Your task to perform on an android device: Search for the trailer video for Madame Web on the YouTube app.
Image 0: 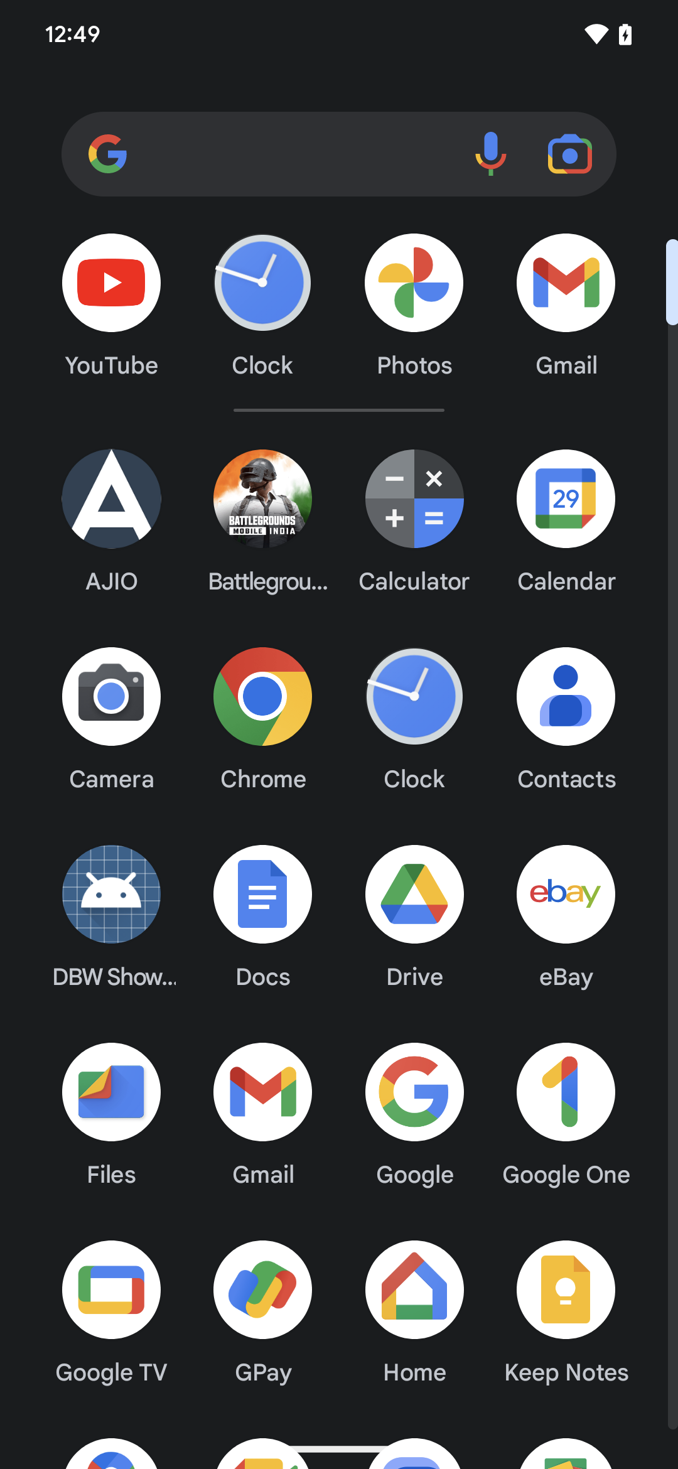
Open the YouTube app.
Step 0: open app "YouTube"
Image 1: 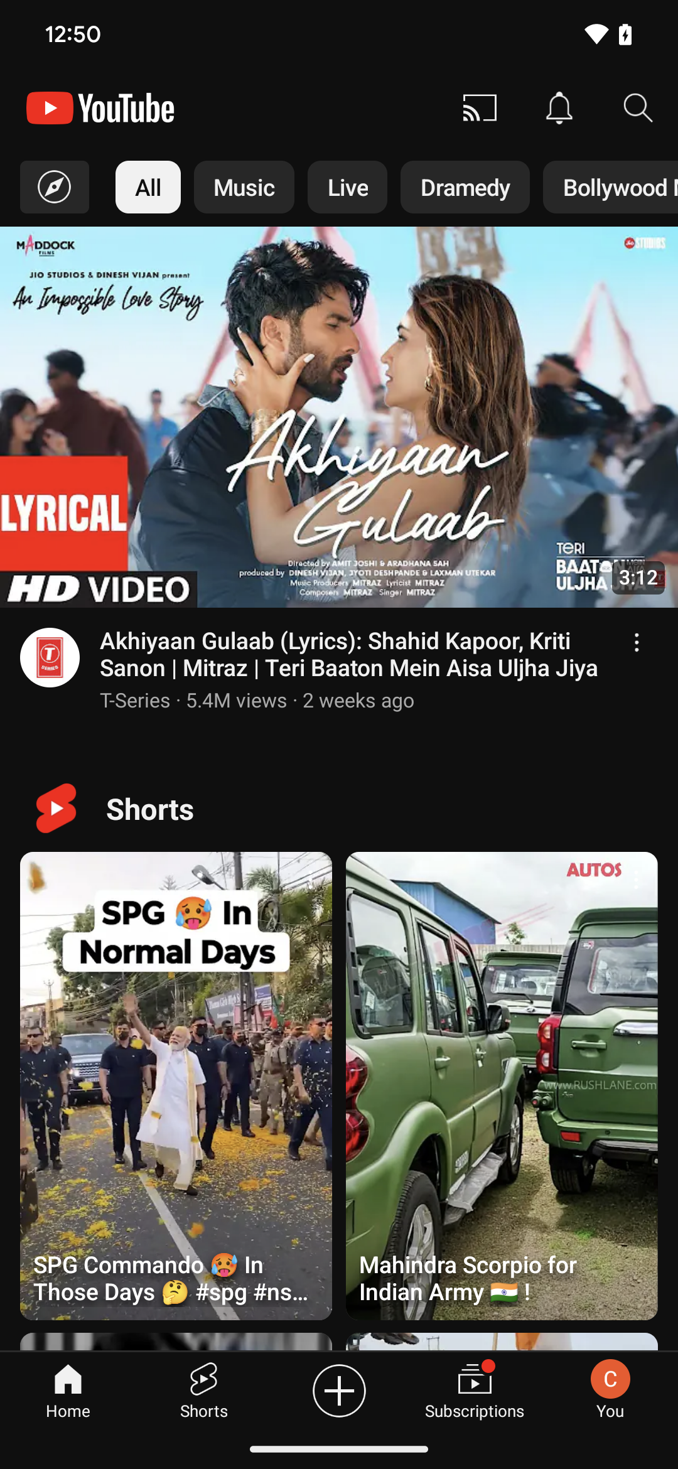
Click on the search icon at the top right corner of the screen.
Step 1: click (638, 108)
Image 2: 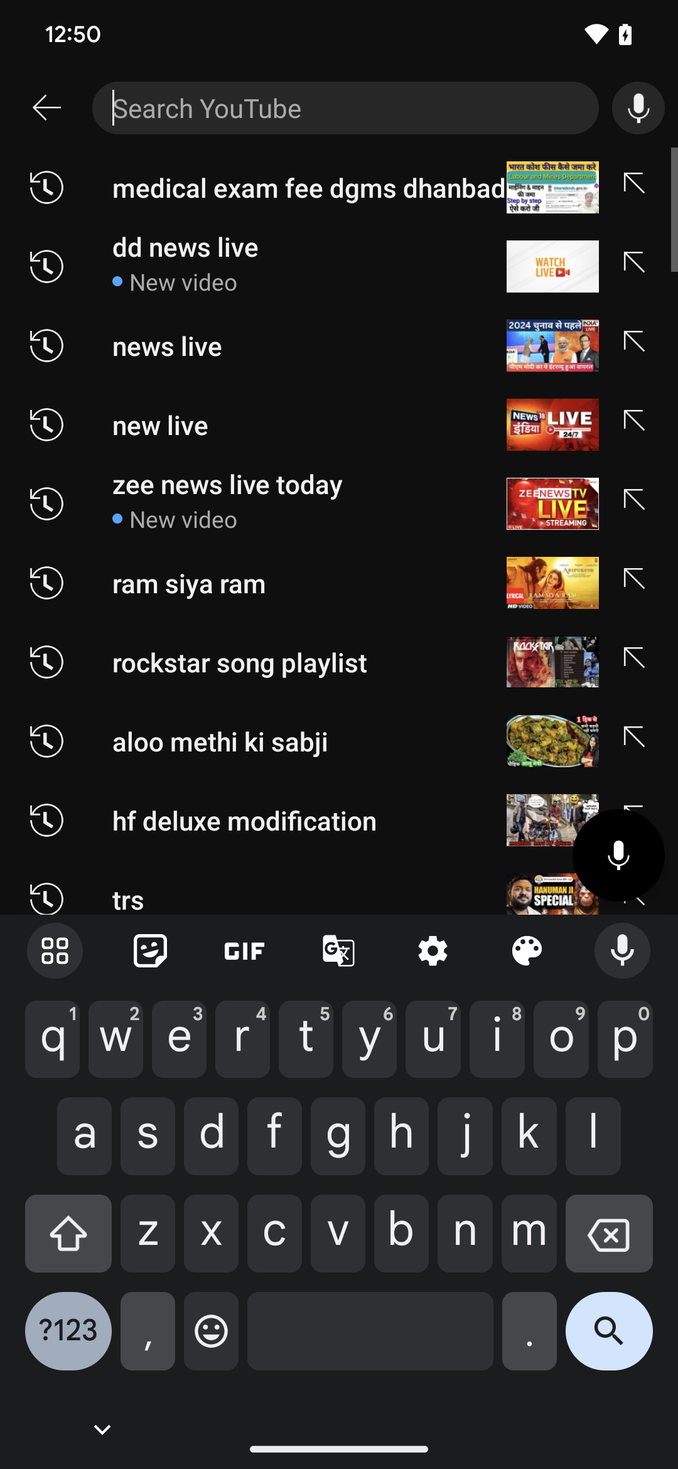
Type"madame web trailer" in the search box.
Step 2: type "madame web trailer."
Image 3: 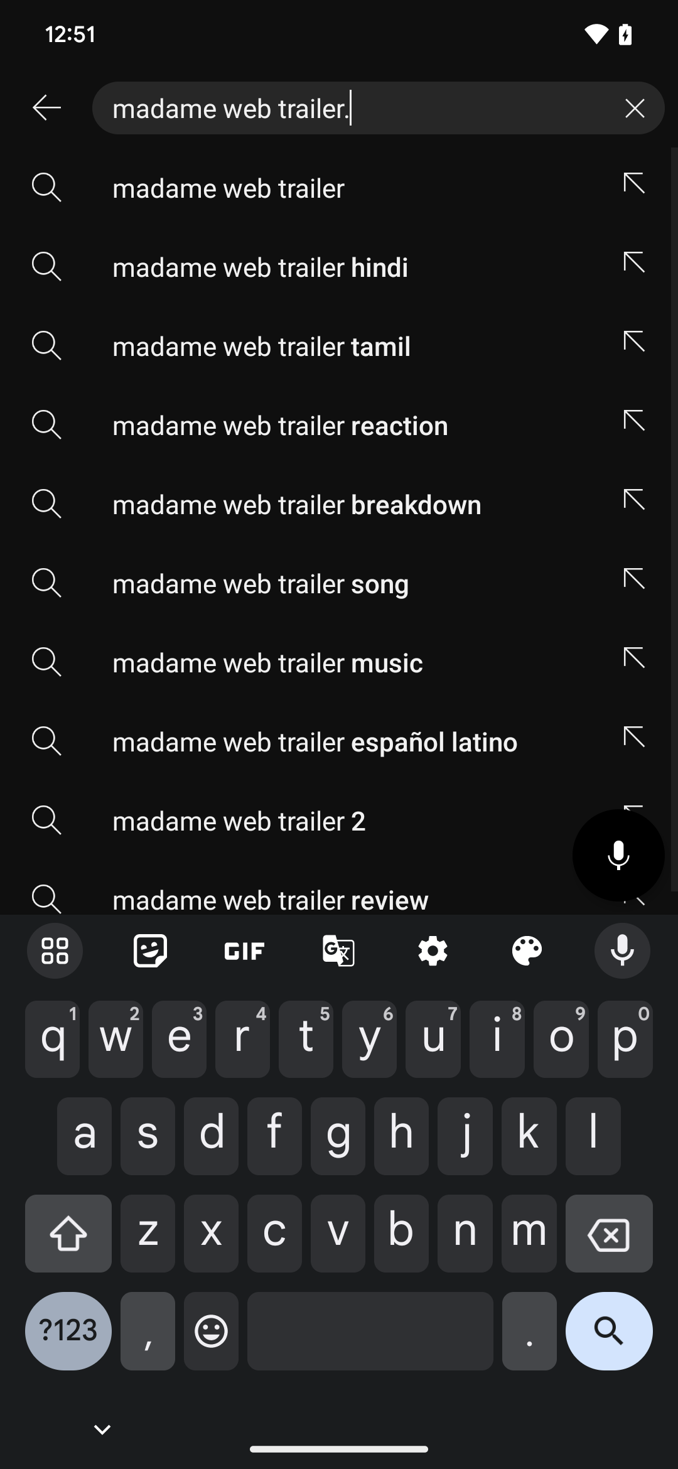
Click on the search icon at the bottom right corner of the screen.
Step 3: click (609, 1340)